Your task to perform on an android device: Use the Flipkart app to find the screwdrivers of the Taparia brand.
Image 0: 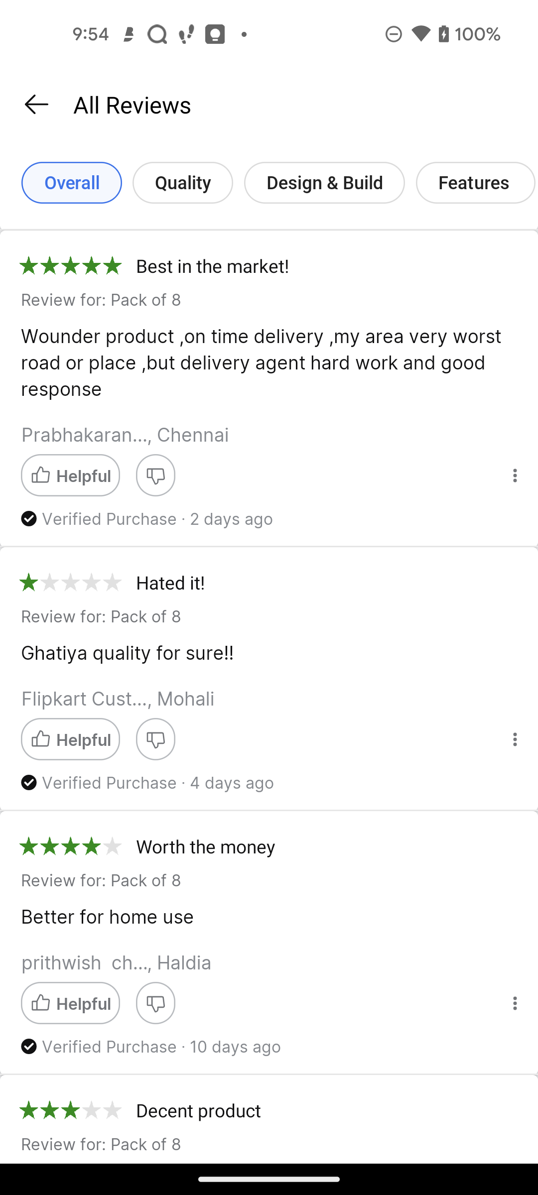
Go back to the previous page
Step 0: press back button
Image 1: 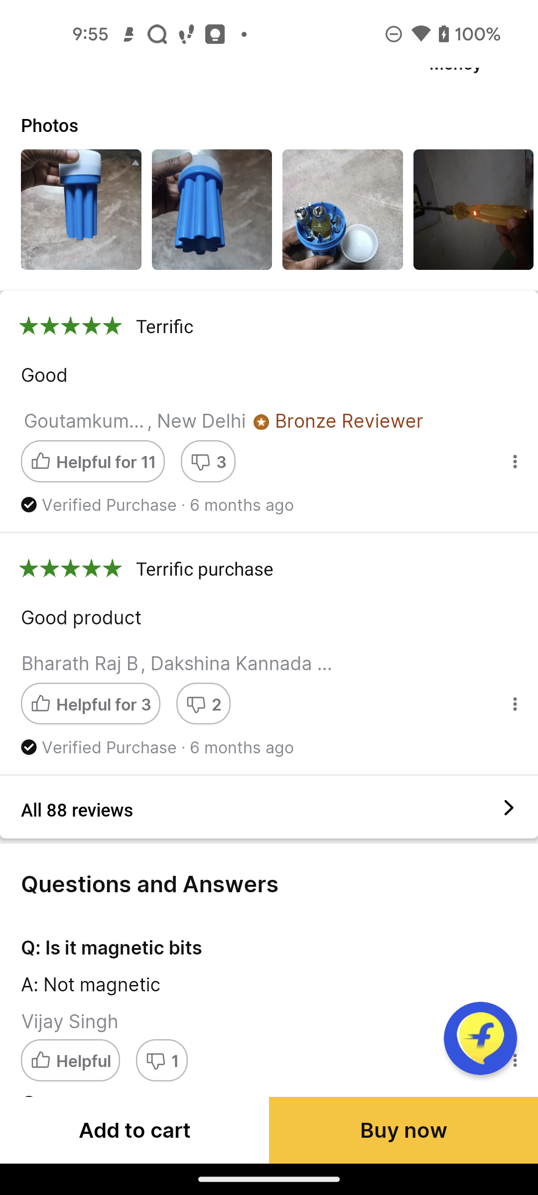
Go back to the previous page
Step 1: press back button
Image 2: 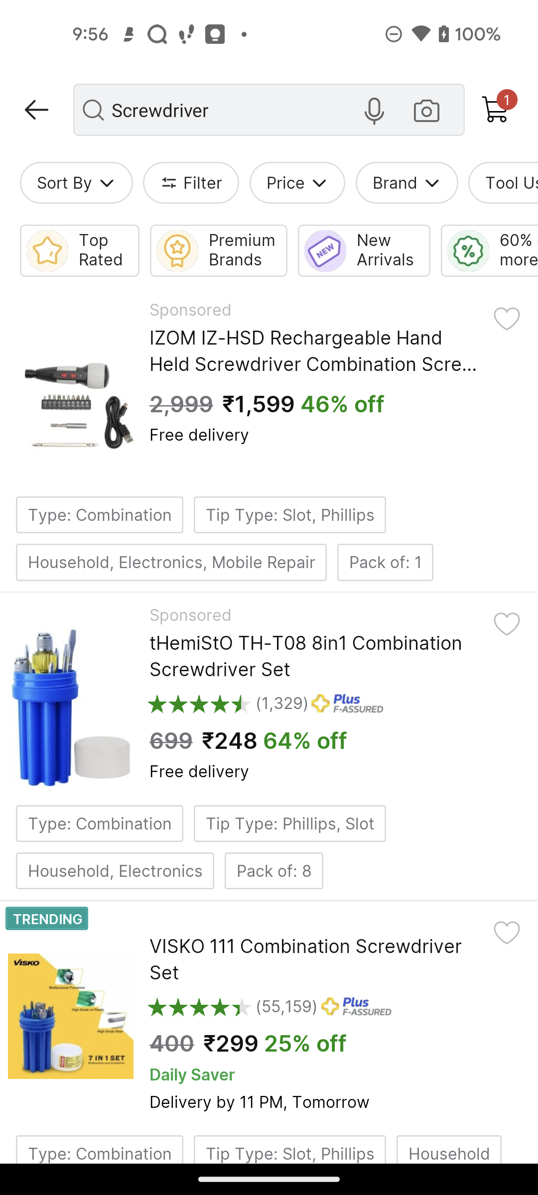
Click on the brand icon
Step 2: click (395, 183)
Image 3: 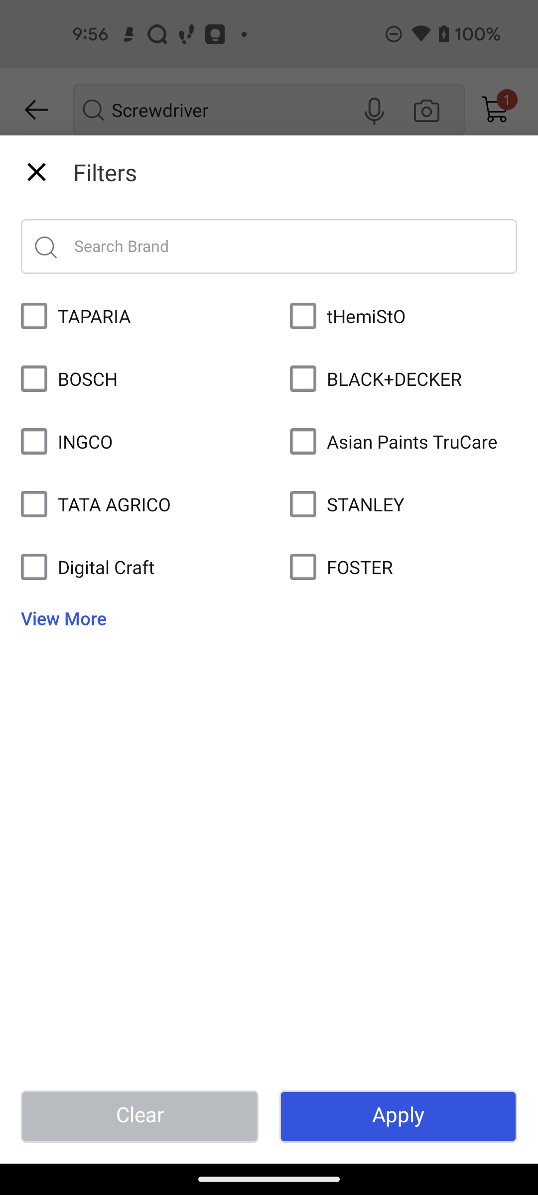
Seclet the TAPARIA brand
Step 3: click (34, 315)
Image 4: 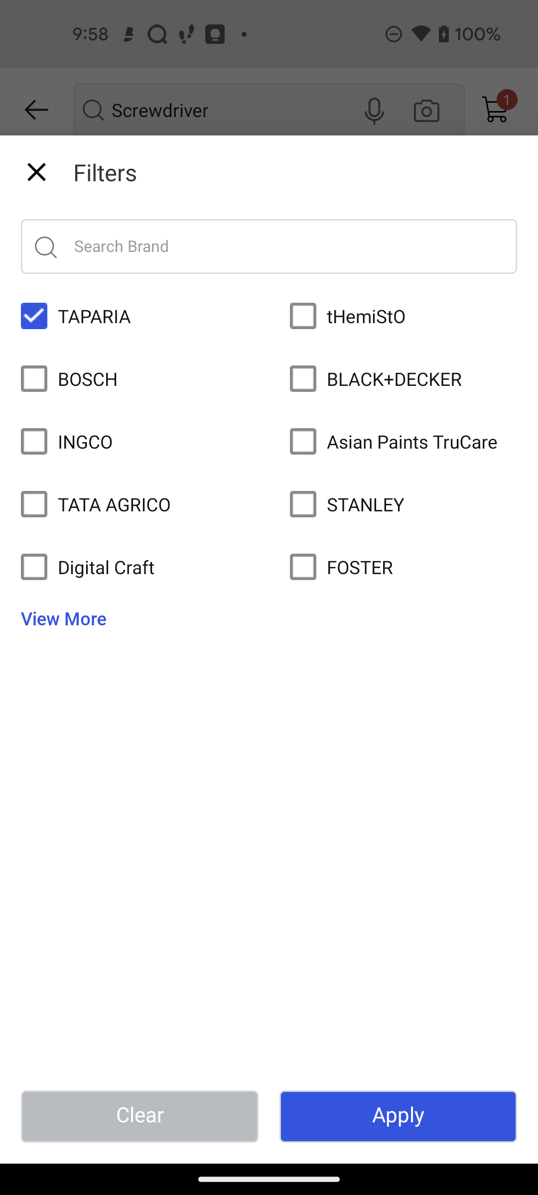
Click on the apply button at the bottom  right corner 
Step 4: click (398, 1117)